Your task to perform on an android device: It will be more pleasant to read the book if I increase  the brightness on the Google Play Books & Audiobooks app.
Image 0: 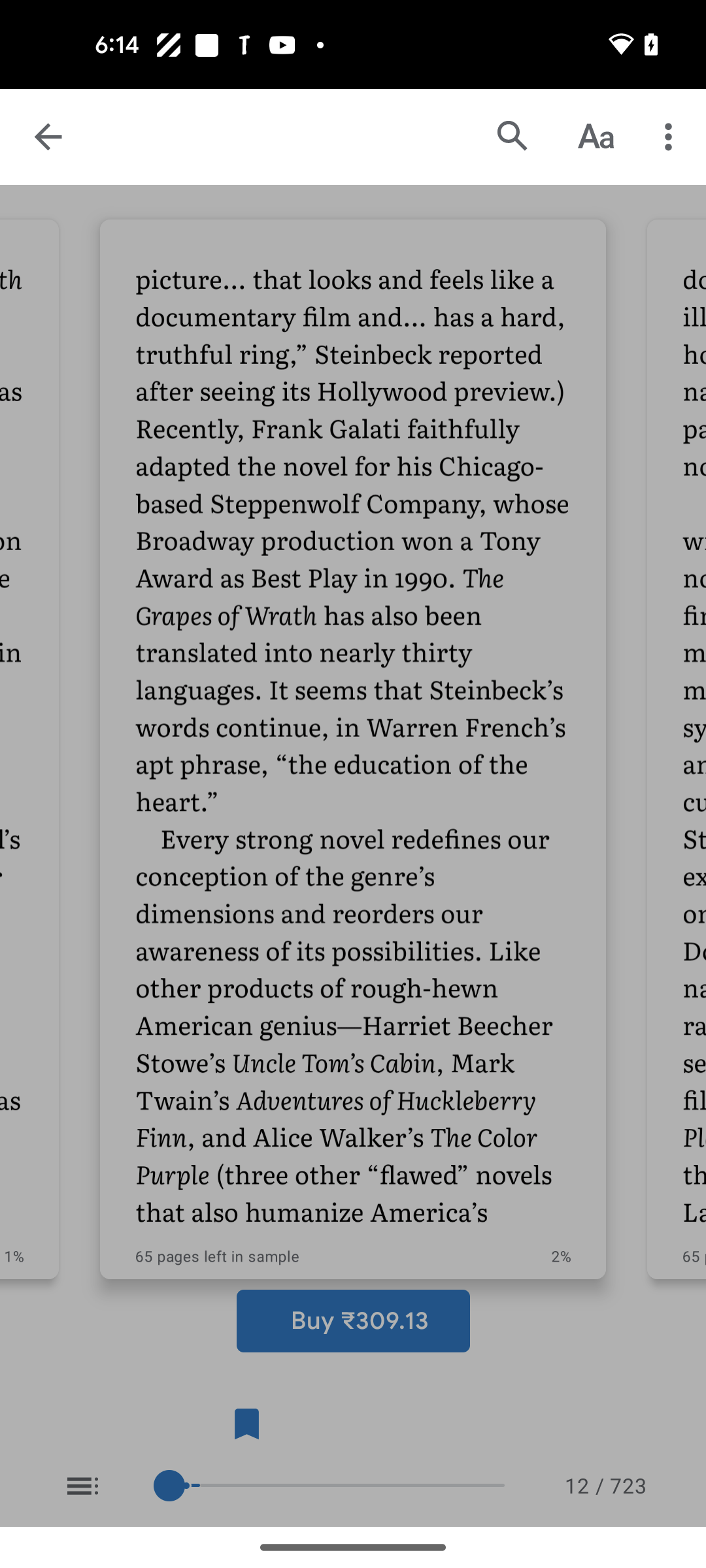
Click on the font icon at the top of the screen 
Step 0: click (596, 137)
Image 1: 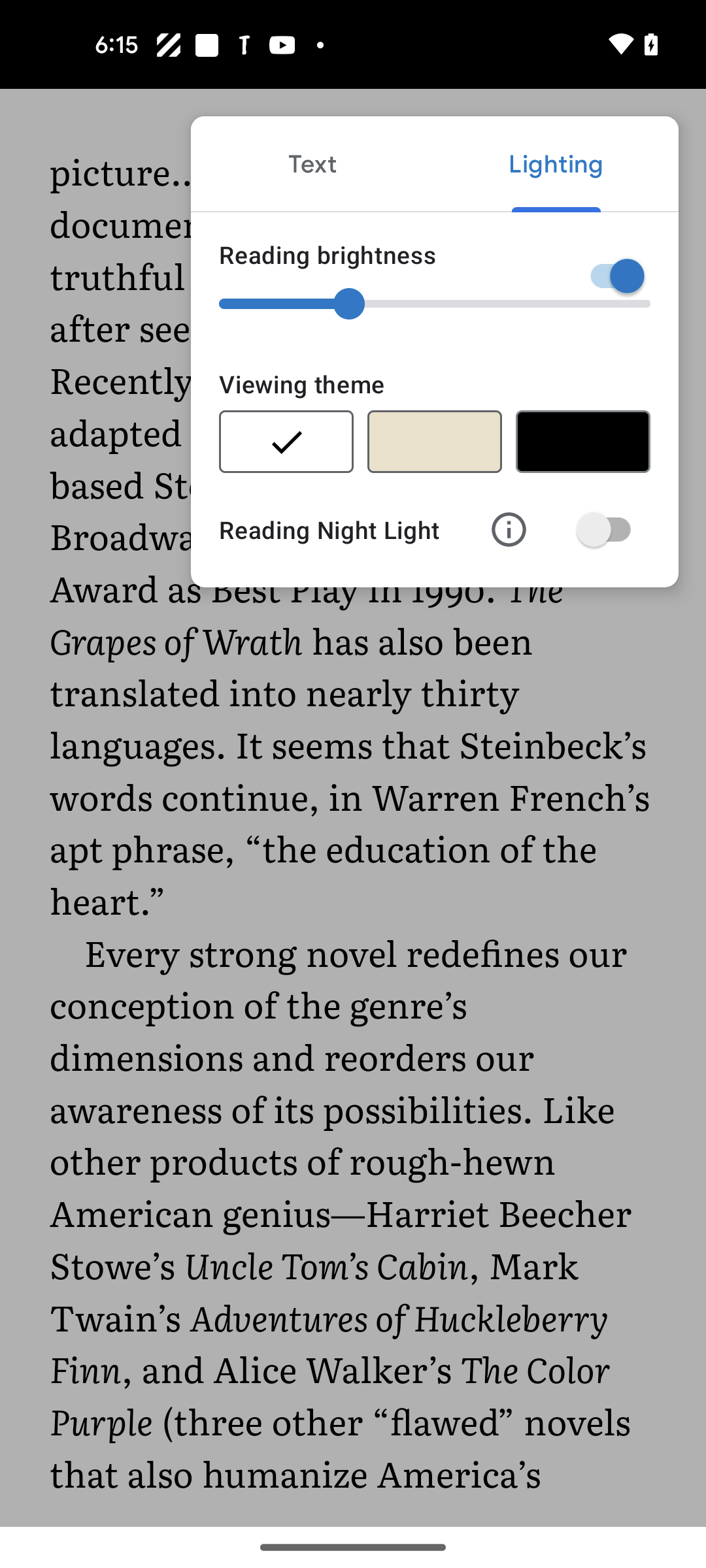
Increase the  brightness
Step 1: click (435, 304)